Your task to perform on an android device: Show me the cruise schedule of Captain Dave Amsterdam, the official canal cruises, on the Maps app.
Image 0: 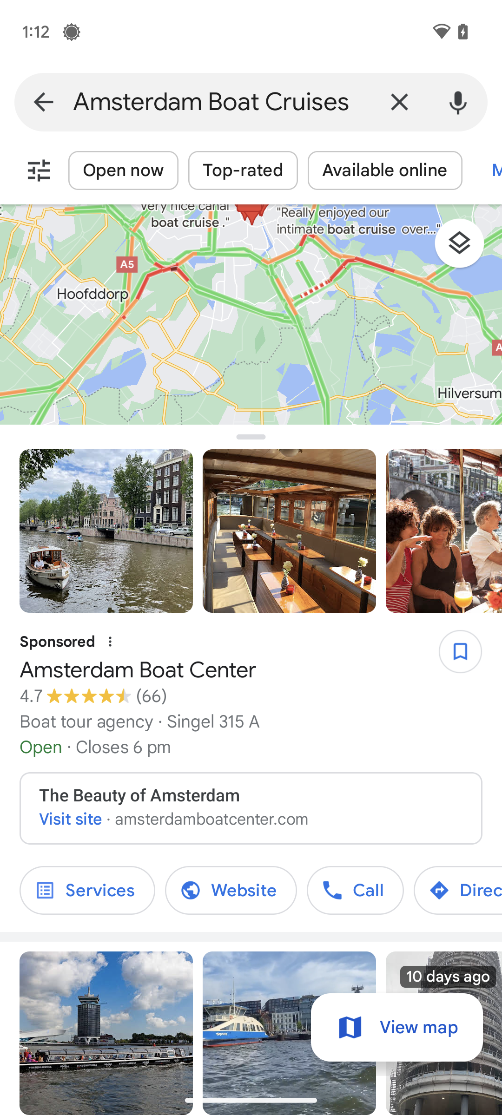
Scroll up until you find the Captain Dave Amsterdam, the official canal cruises.
Step 0: scroll down
Image 1: 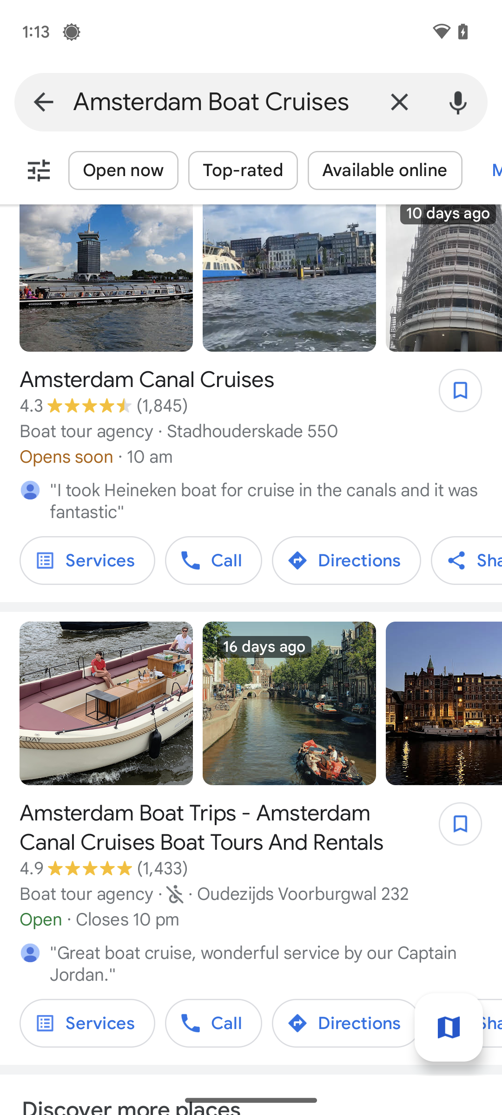
Scroll up until you find the Captain Dave Amsterdam, the official canal cruises.
Step 1: scroll down
Image 2: 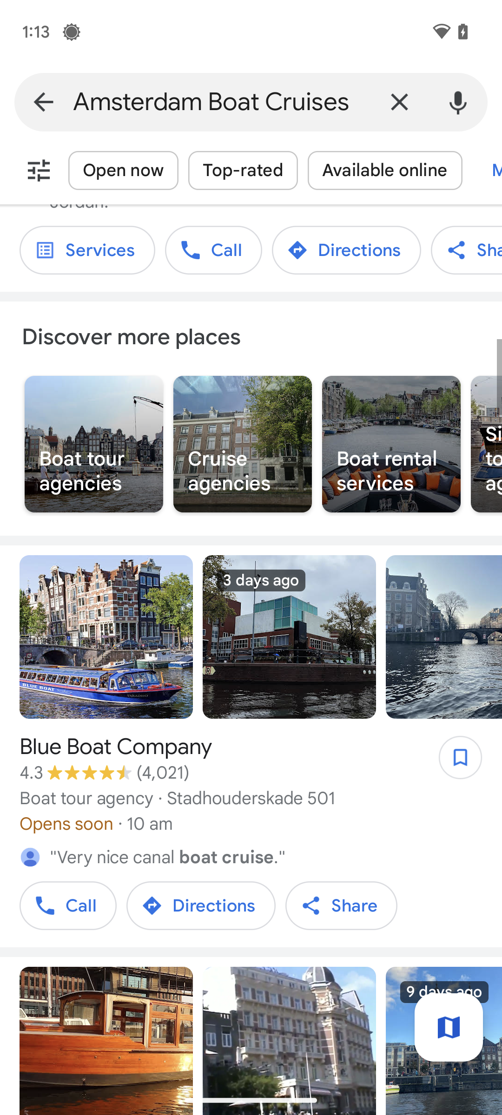
Scroll up until you find the Captain Dave Amsterdam, the official canal cruises.
Step 2: scroll down
Image 3: 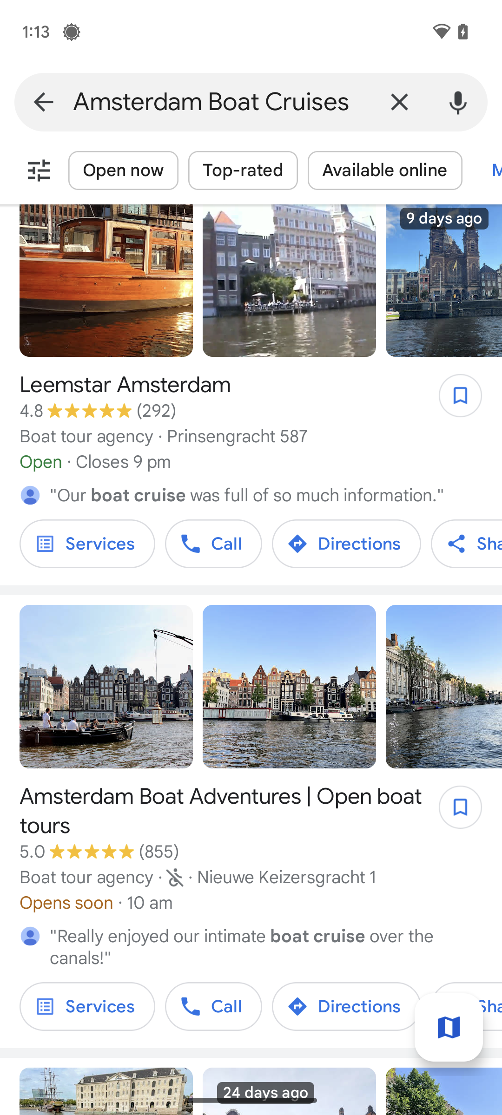
Scroll up until you find the Captain Dave Amsterdam, the official canal cruises.
Step 3: scroll down
Image 4: 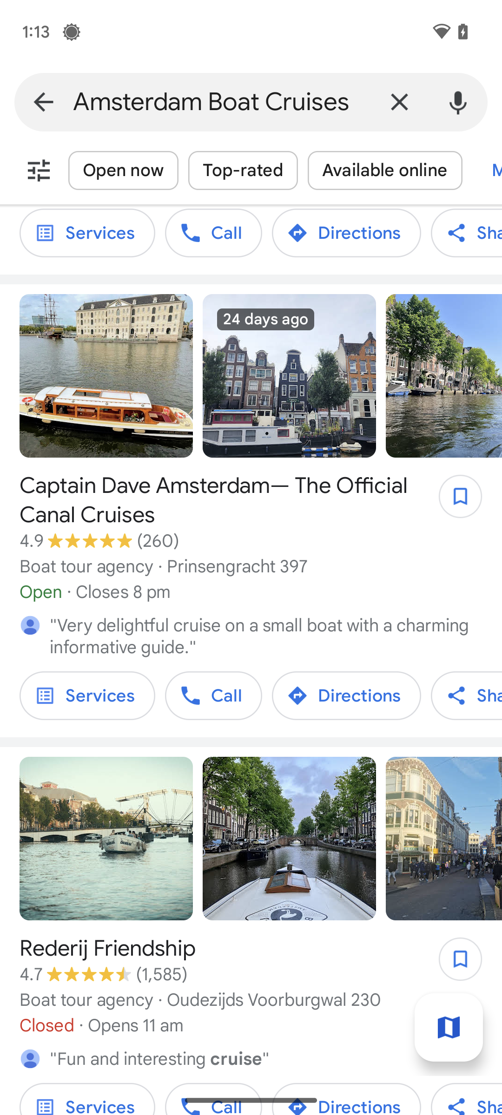
Click on the Captain Dave Amsterdam, the official canal cruises.
Step 4: click (251, 538)
Image 5: 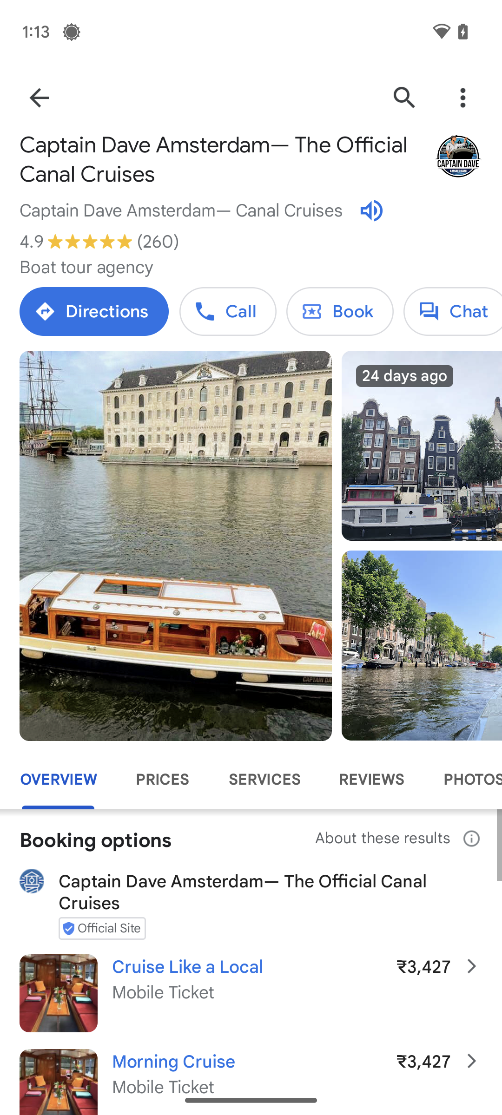
Scroll up on the screen.
Step 5: scroll down